Your task to perform on an android device: Delete the Cricket Match event
Image 0: 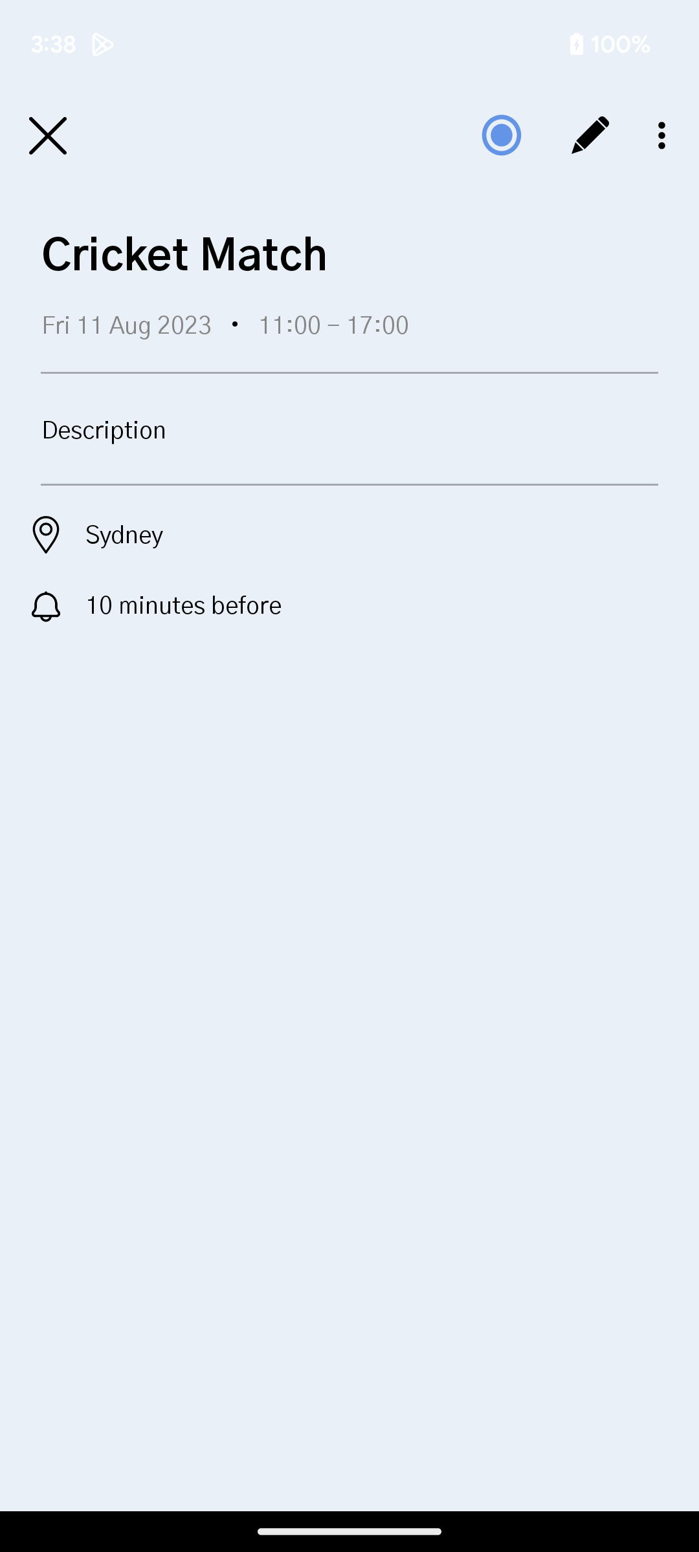
Click on the three dots icon at the top right corner of the screen to view delete option
Step 0: click (665, 135)
Image 1: 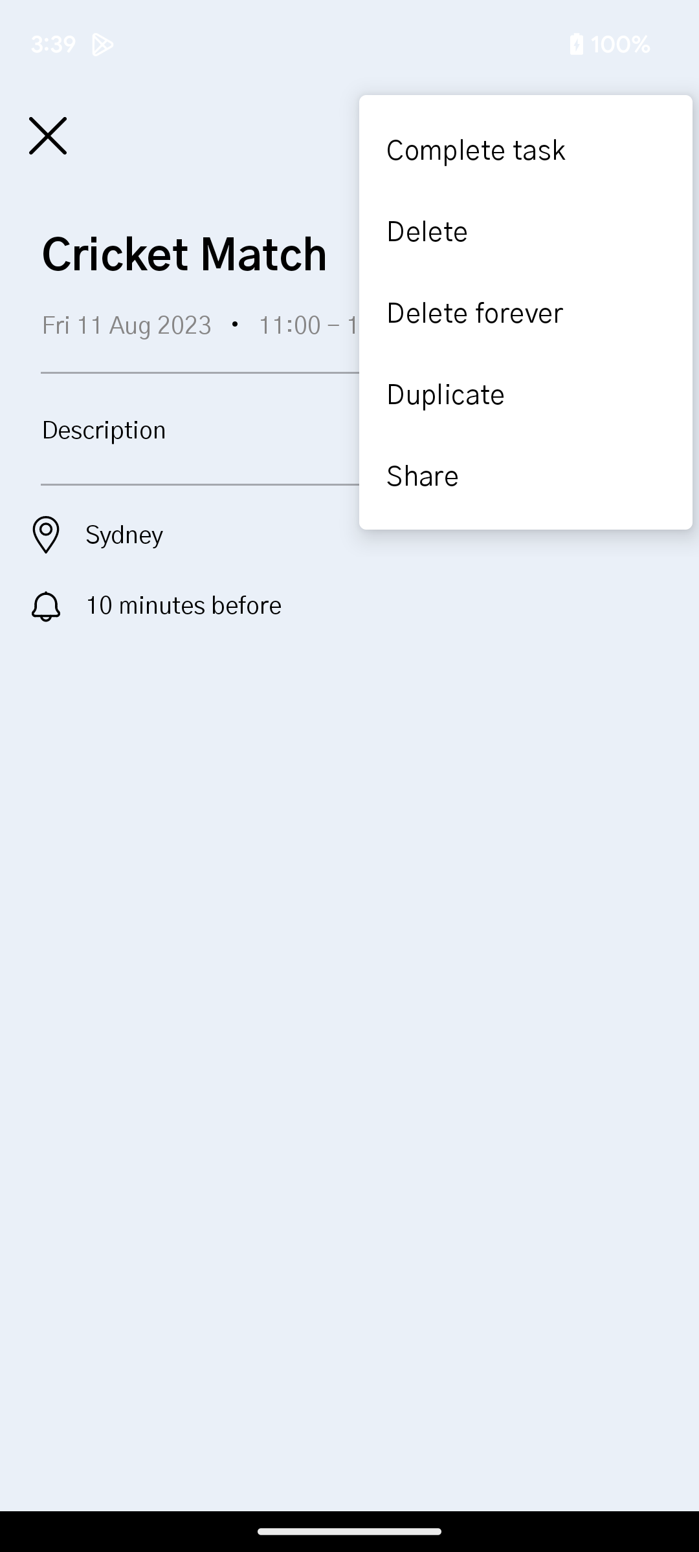
Click on the delete button to delete this event
Step 1: click (526, 230)
Image 2: 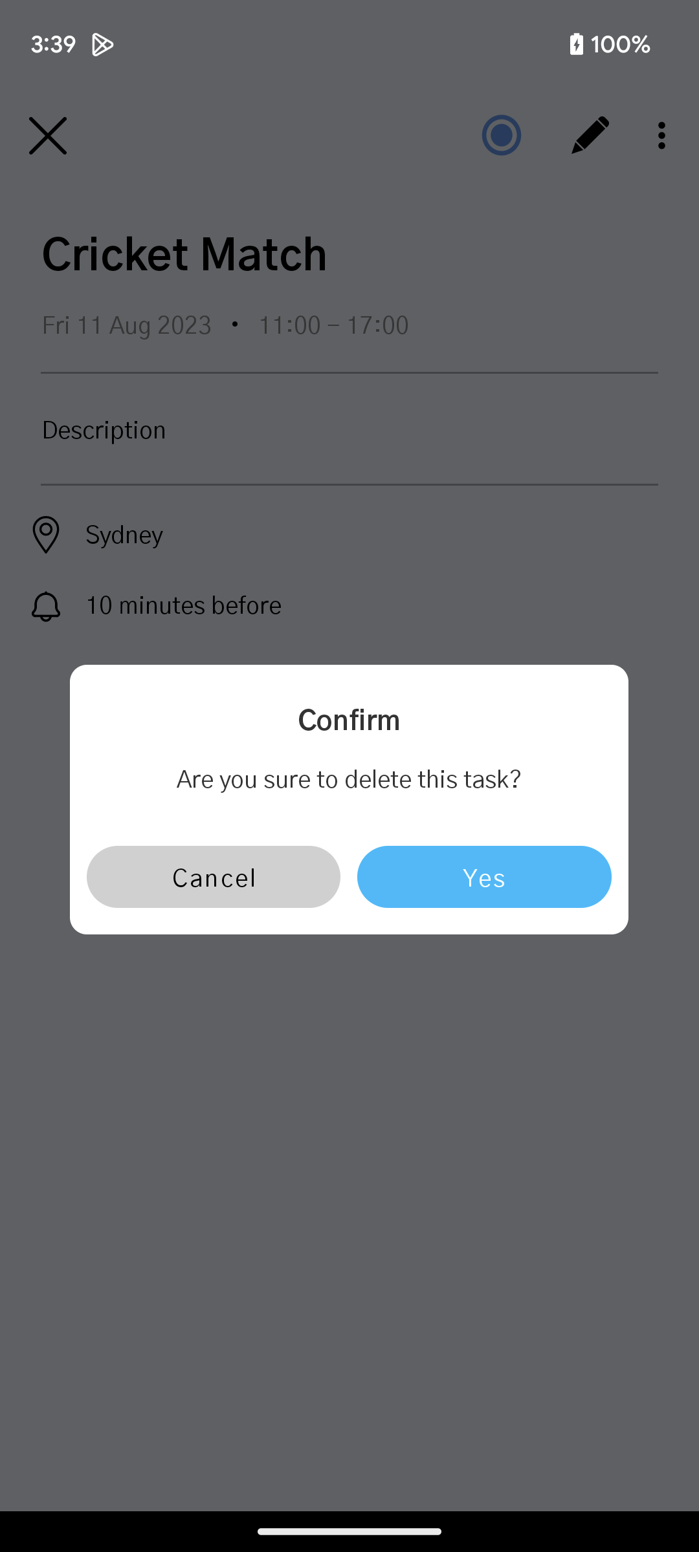
Click on the yes button to confirm that you want to delete this event.
Step 2: click (484, 876)